Your task to perform on an android device: Open the Keep Notes app and repeat the Jumba classes reminder weekly.
Image 0: 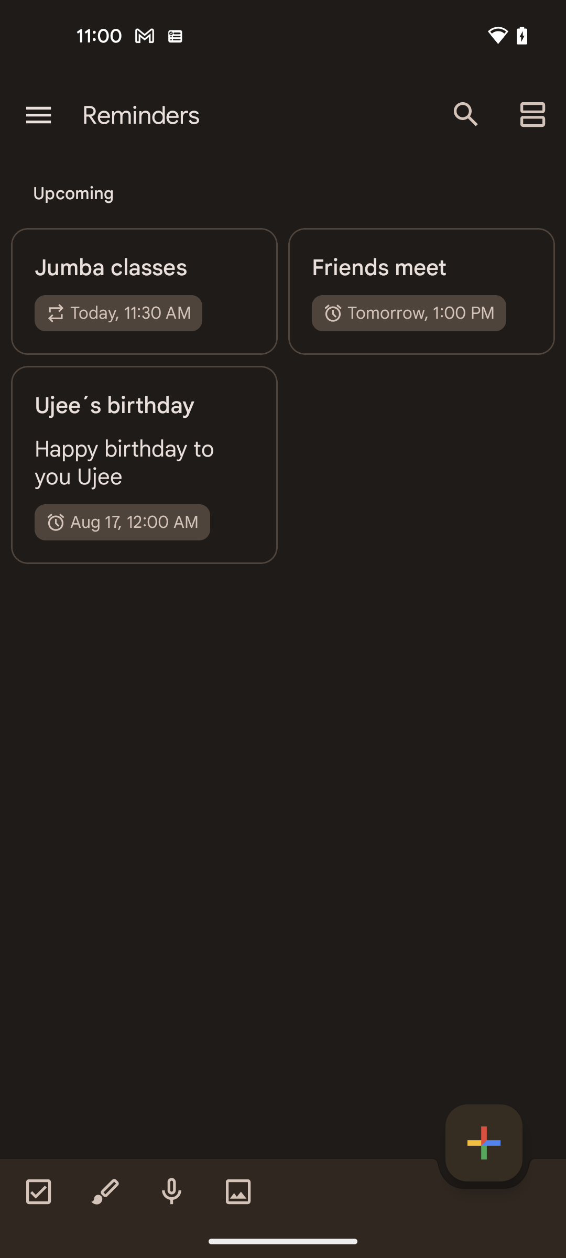
Tap on the jumba classes reminder
Step 0: click (144, 267)
Image 1: 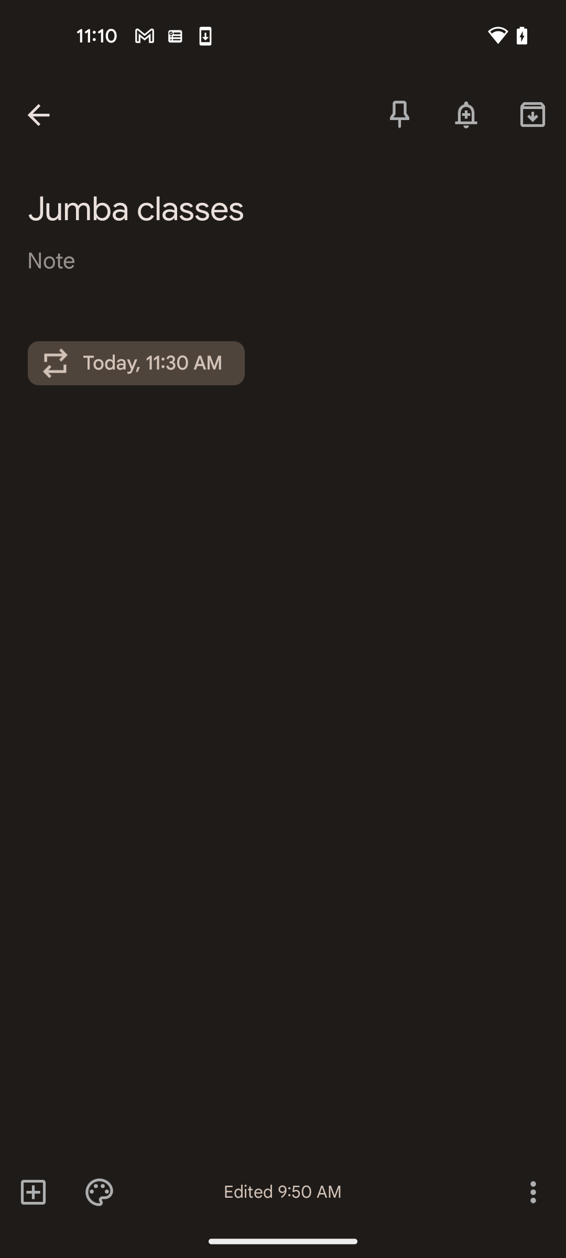
Tap on the date and time box
Step 1: click (136, 363)
Image 2: 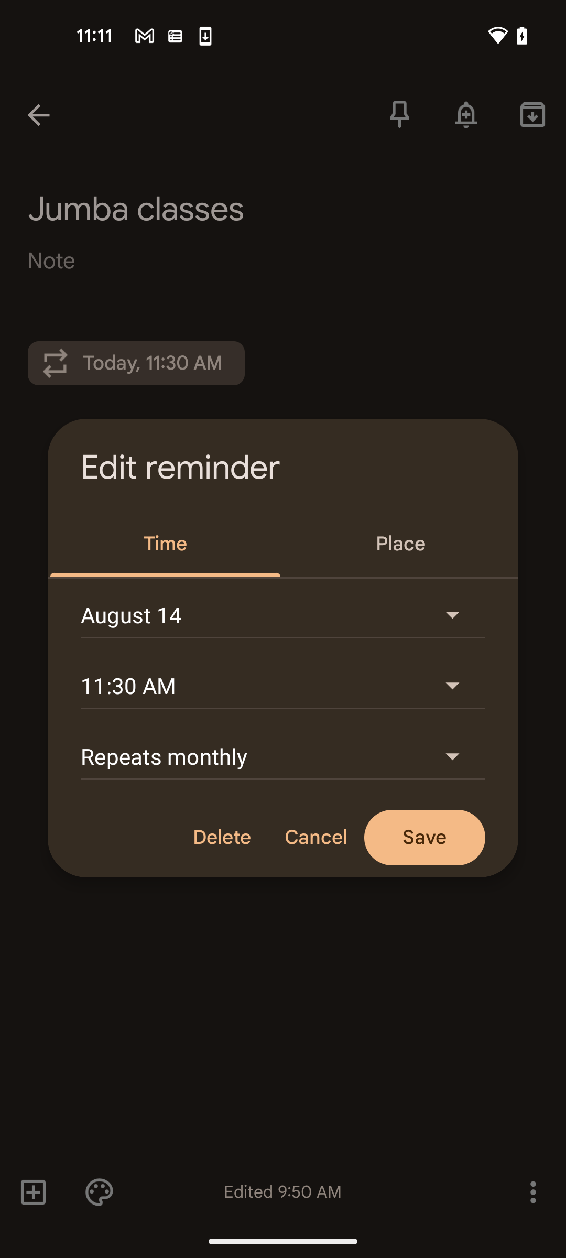
Tap on the repeat option
Step 2: click (249, 756)
Image 3: 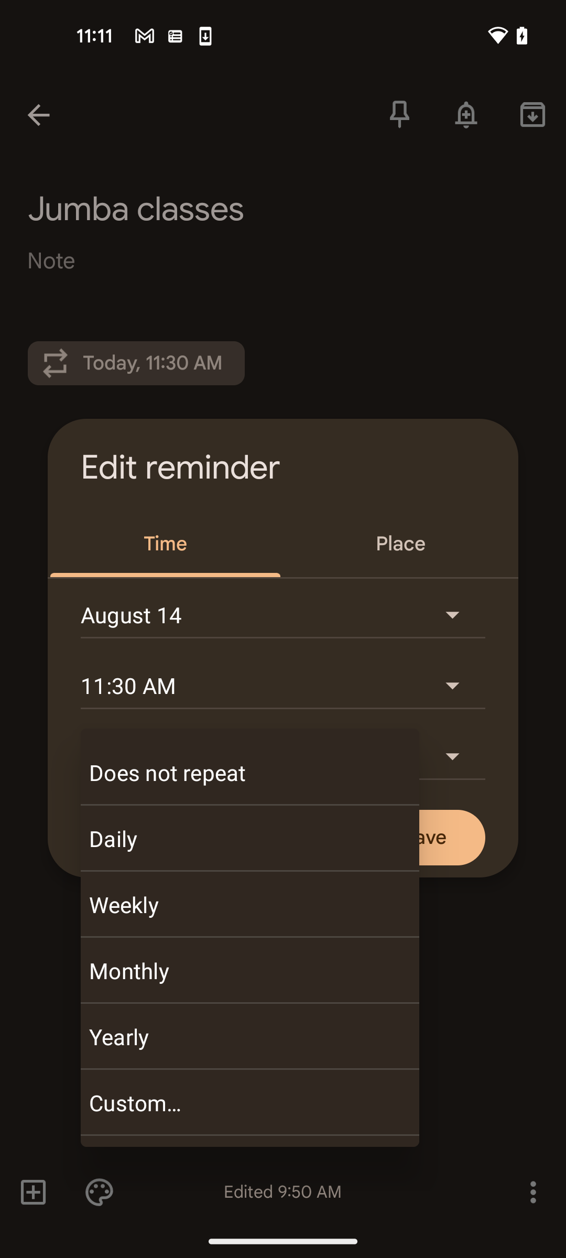
Select the weekly option
Step 3: click (242, 904)
Image 4: 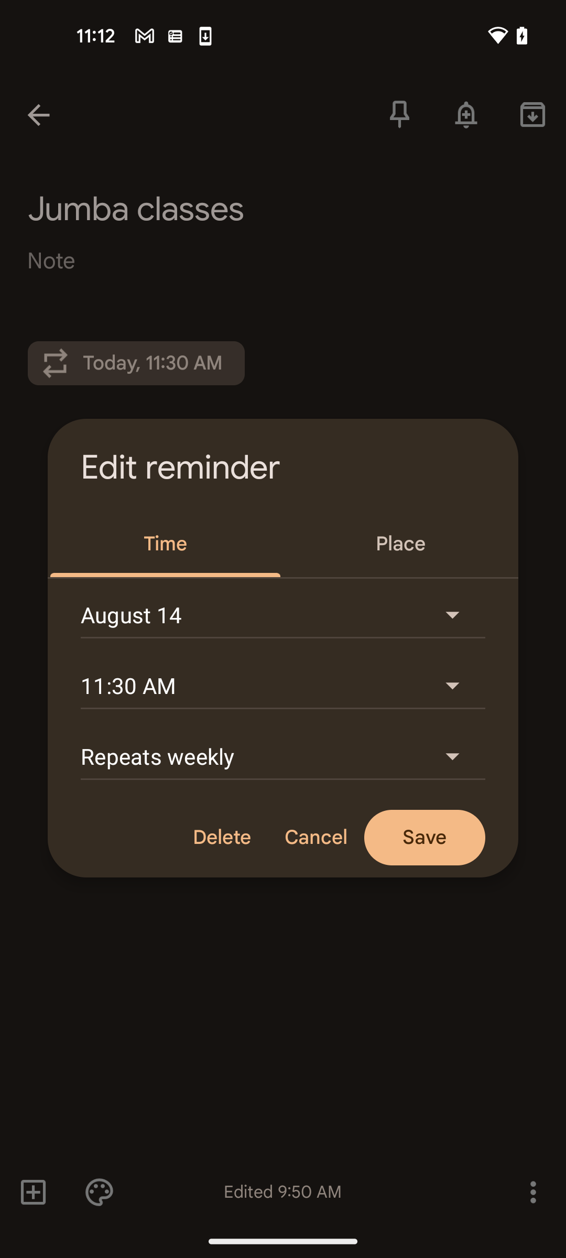
Tap on the save button
Step 4: click (424, 838)